Your task to perform on an android device: Play the recorded audio and increase the volume by a few points
Image 0: 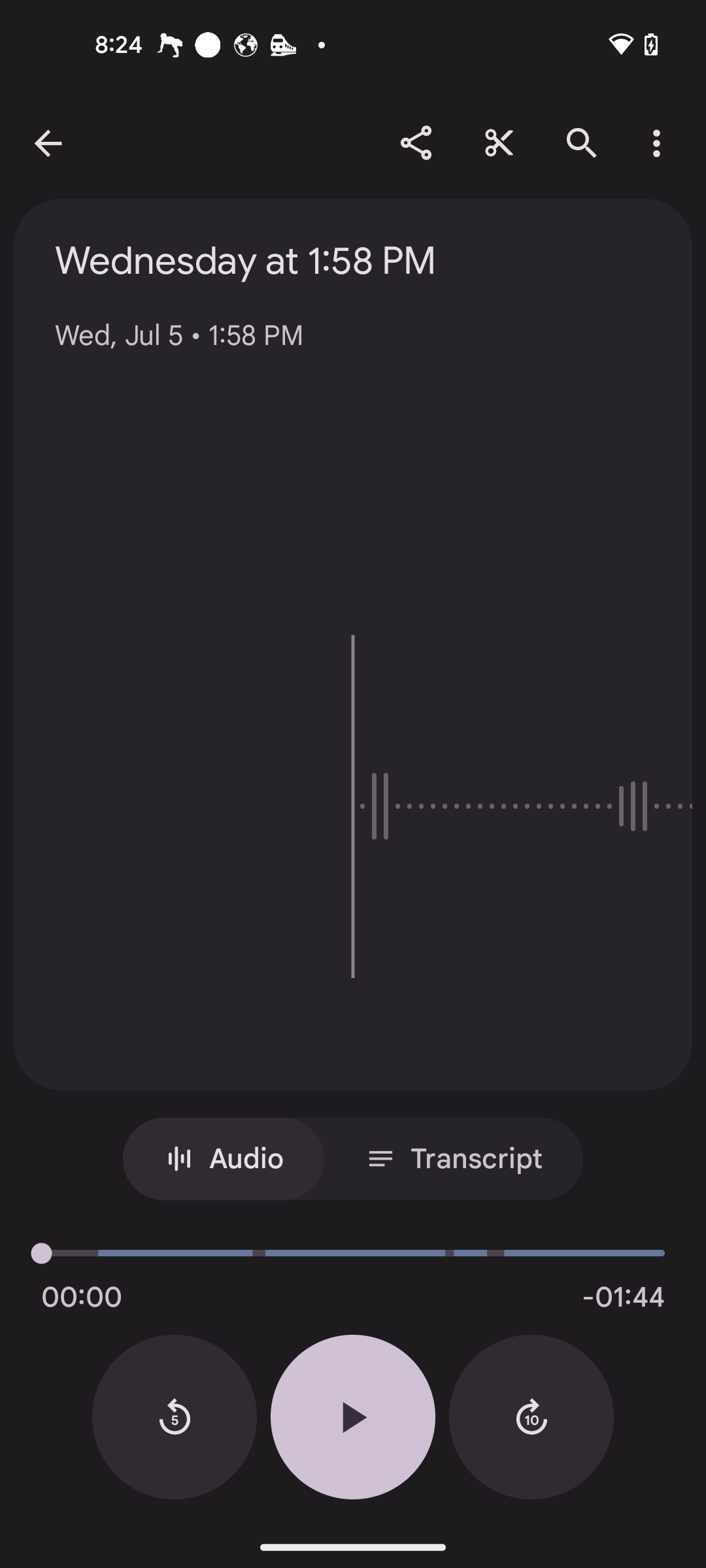
Open Voice Recorder app
Step 0: open app "Voice Recorder"
Image 1: 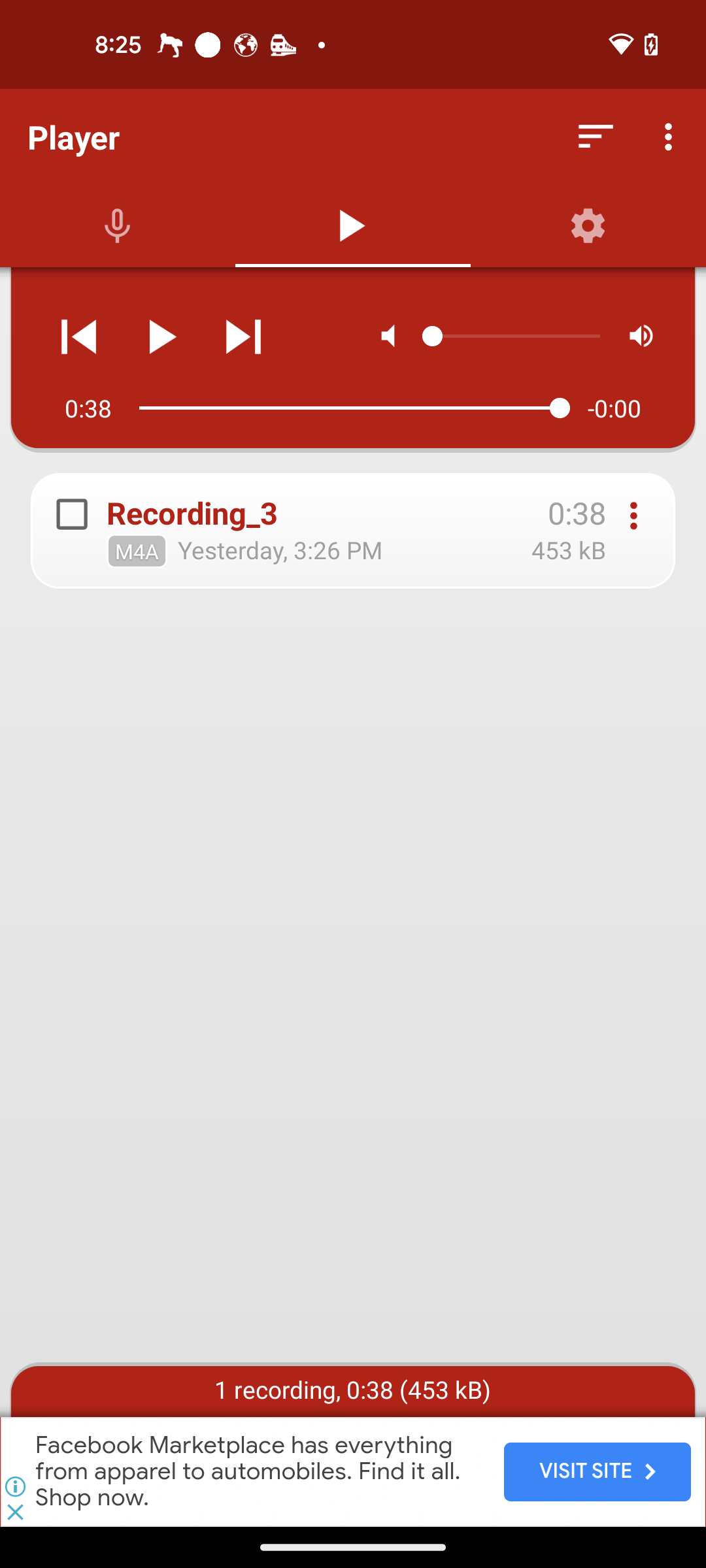
Click on the play button of recorded audio
Step 1: click (161, 336)
Image 2: 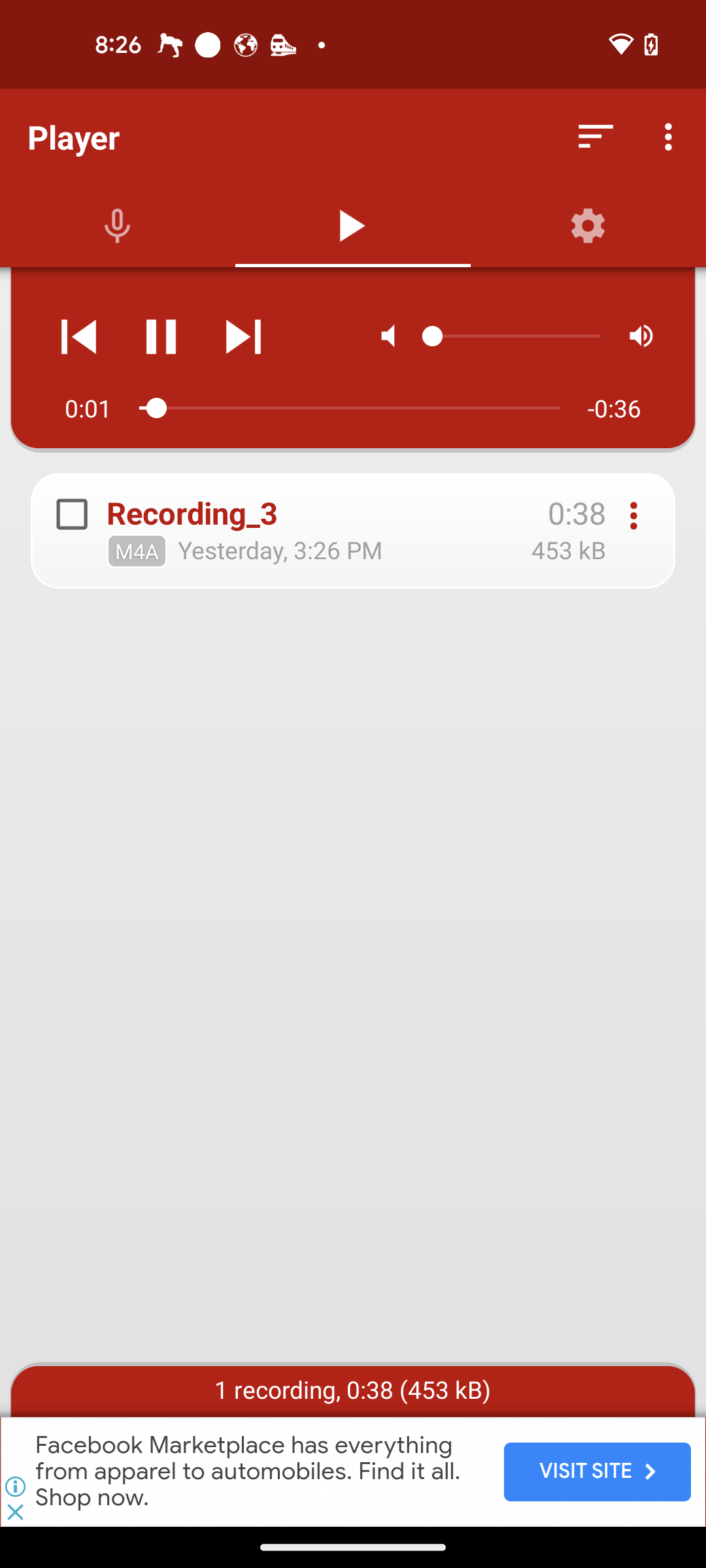
Swipe right the volume slider to increase volume by a few points
Step 2: scroll left